Your task to perform on an android device: Open the Zomato app and search for Sehat Cafe, Sector 56.
Image 1: 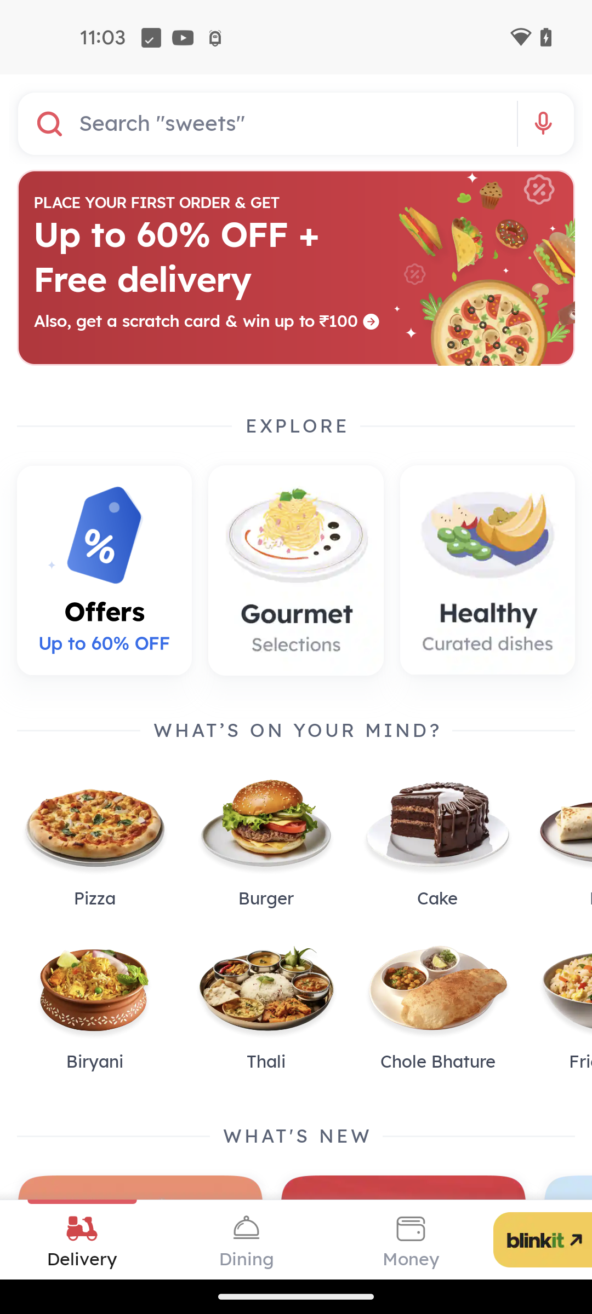
Click on the search bar at the top of the screen
Step 1: click (289, 123)
Image 2: 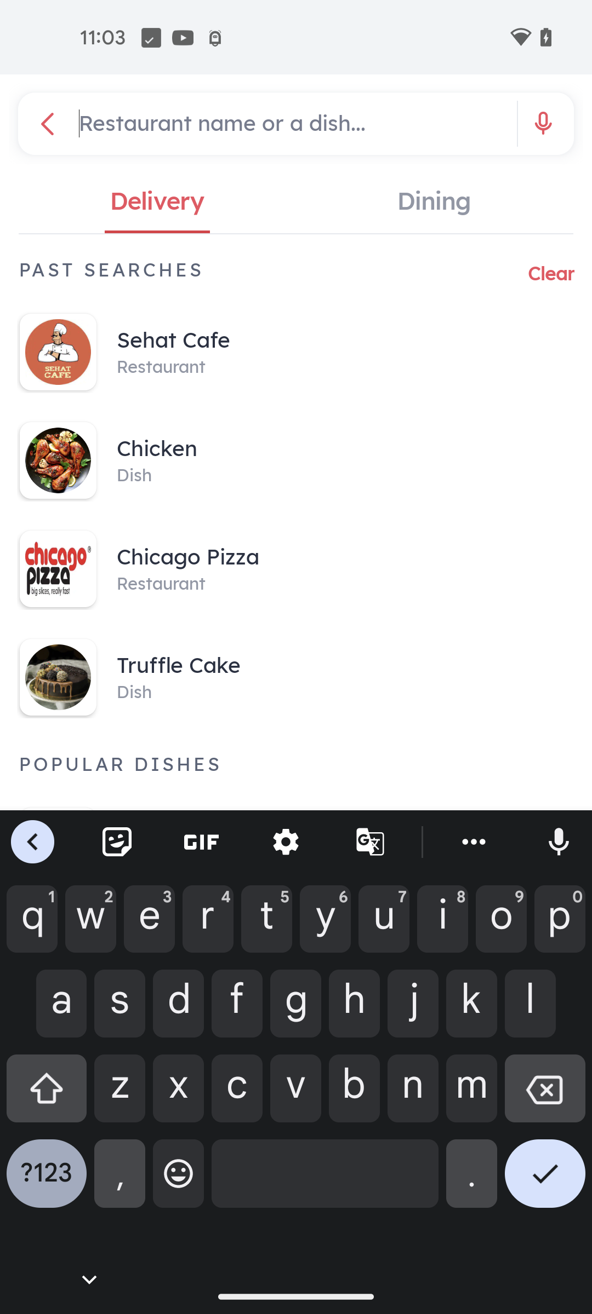
Search for Sehat Cafe, Sector 56
Step 2: type "Sehat Cafe, Sector 56"
Image 3: 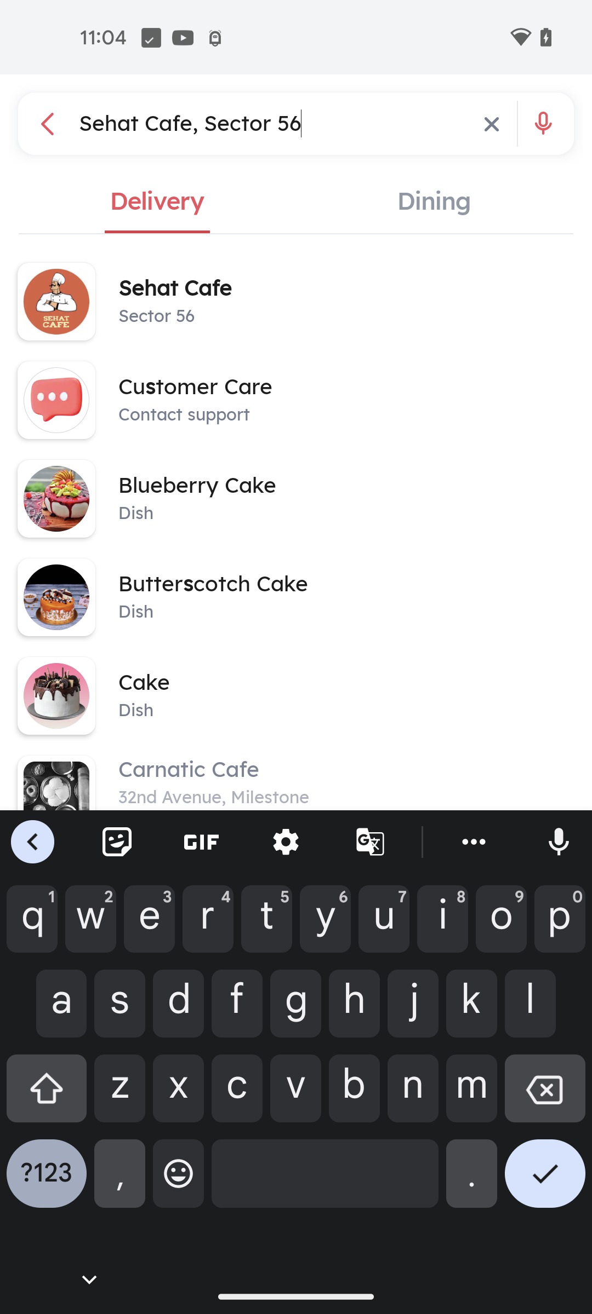
Click on the first search option of Sehat Cafe
Step 3: click (157, 298)